Your task to perform on an android device: I want to make sure the MakeMyTrip app's travel information.
Image 0: 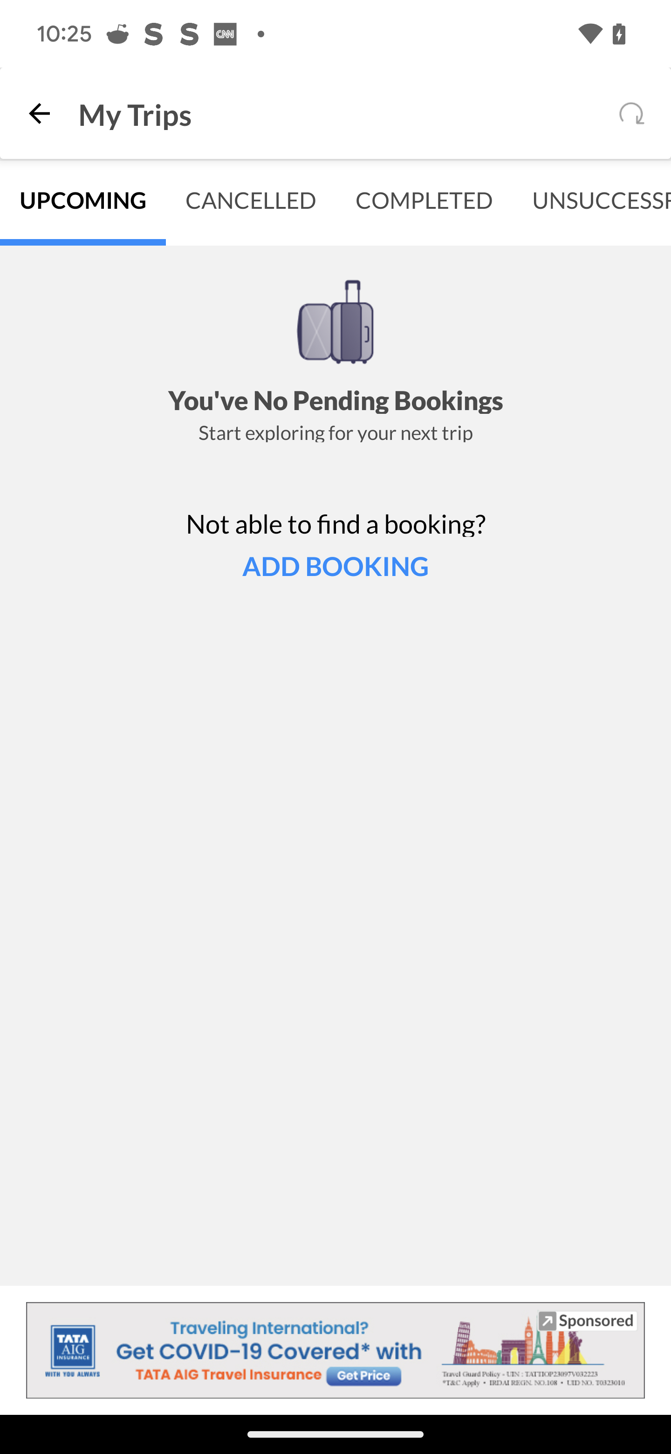
Go back to the previous page
Step 0: press back button
Image 1: 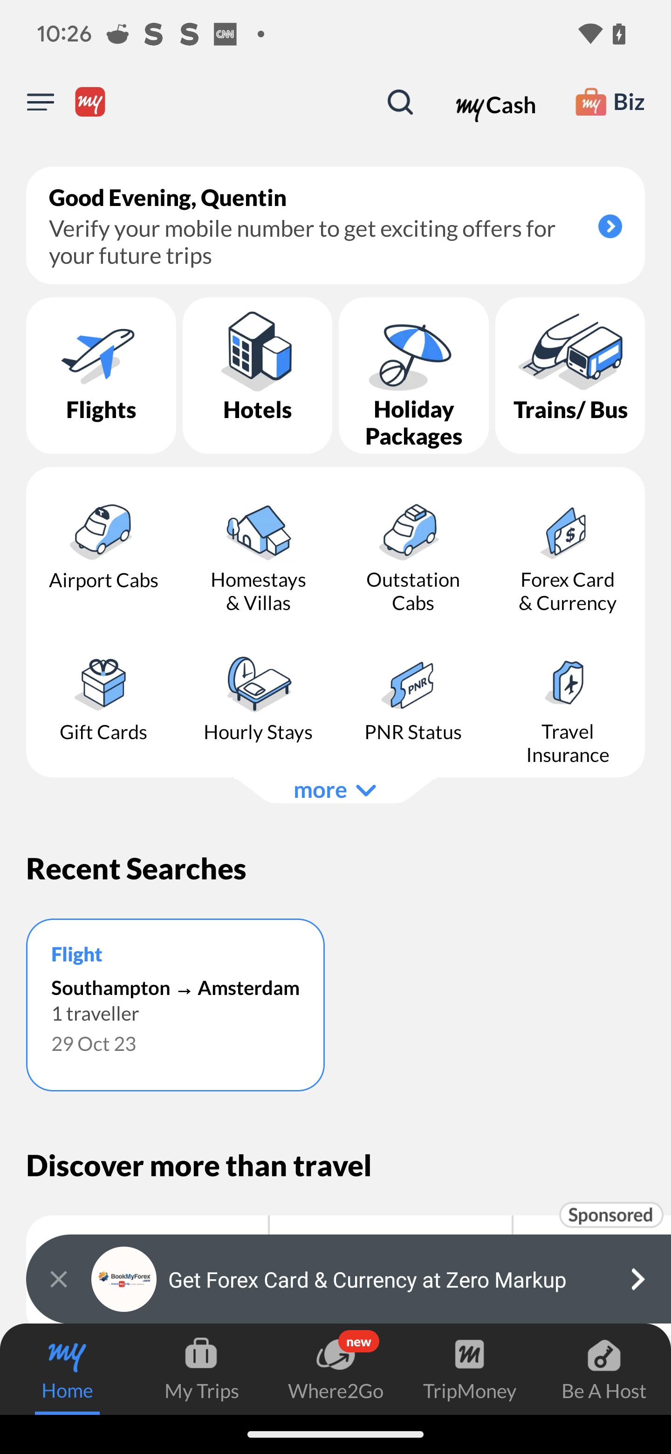
Click on the Recent searches 
Step 1: click (250, 1002)
Image 2: 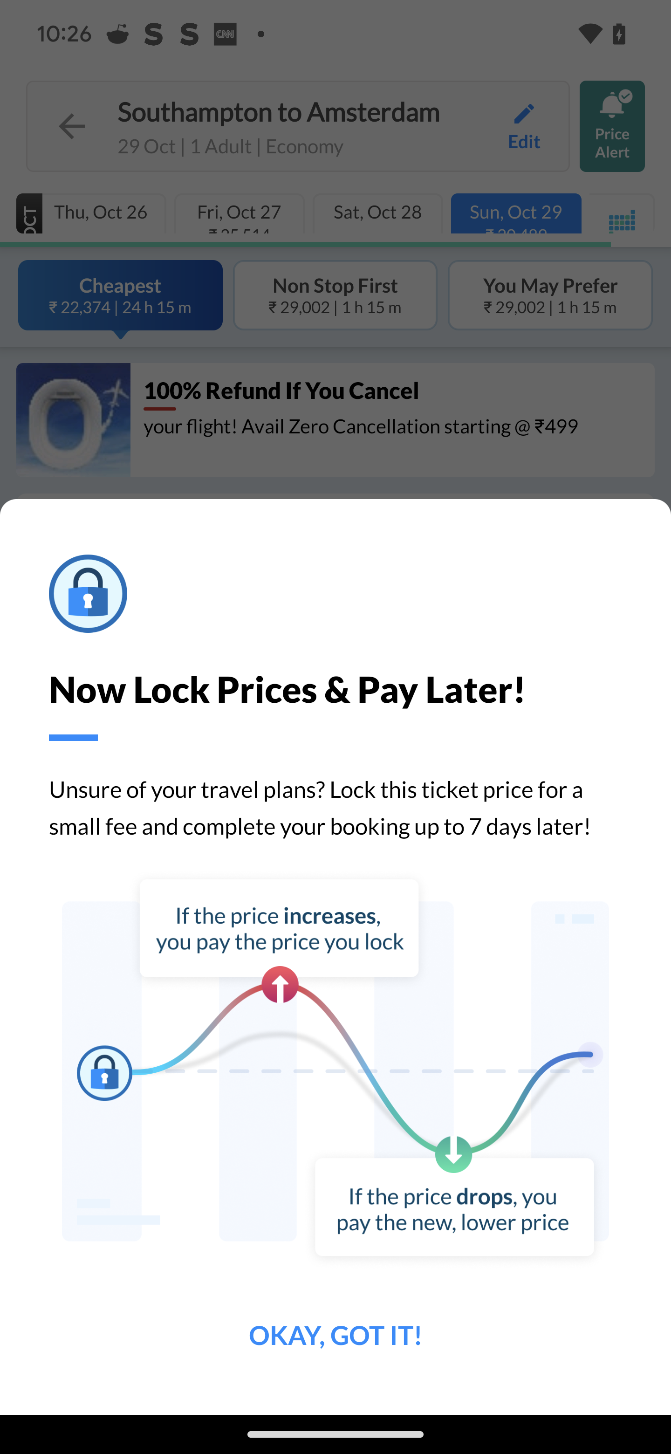
Click on the Recent searches 
Step 2: wait